Your task to perform on an android device: The Engage velvet 3 seater sofa looks interesting and has a reasonable price, so I'd like to read some reviews about it.
Image 0: 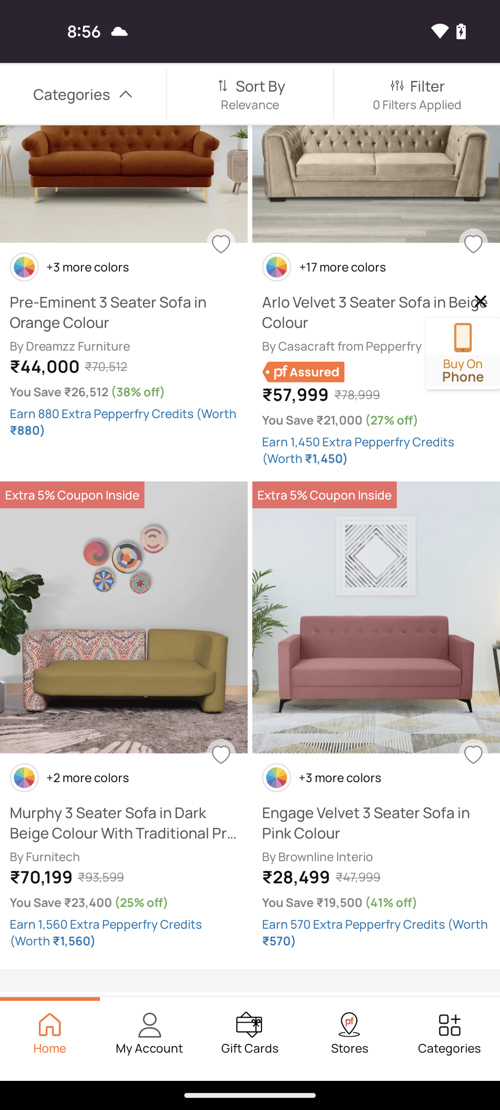
click on the Engage Velvet 3 seater sofa
Step 0: click (356, 623)
Image 1: 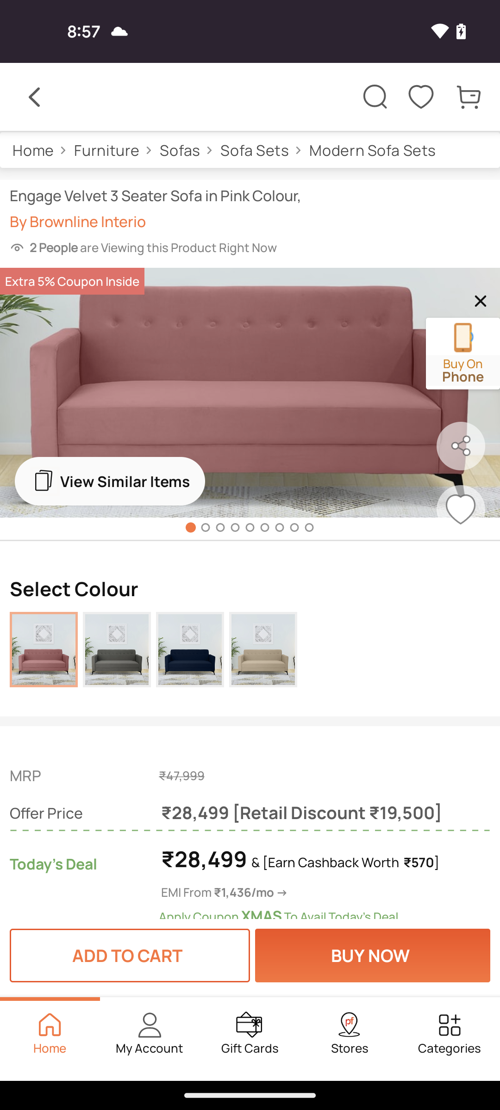
scroll down
Step 1: scroll down
Image 2: 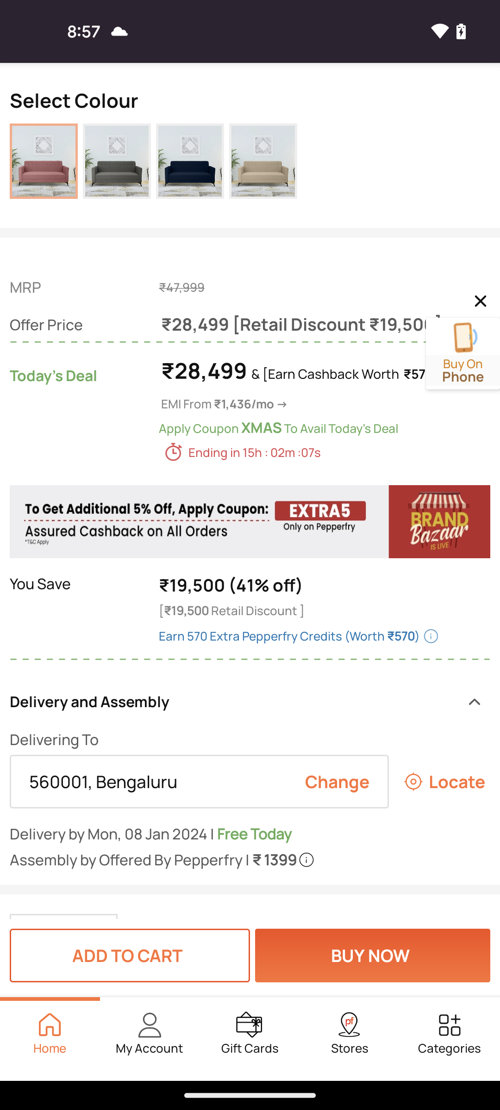
scroll down
Step 2: scroll down
Image 3: 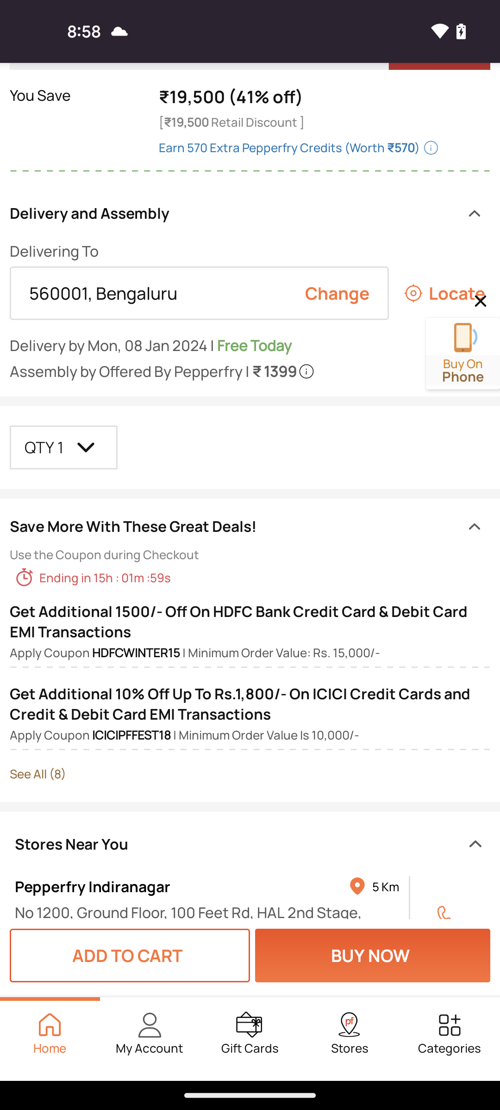
scroll down
Step 3: scroll down
Image 4: 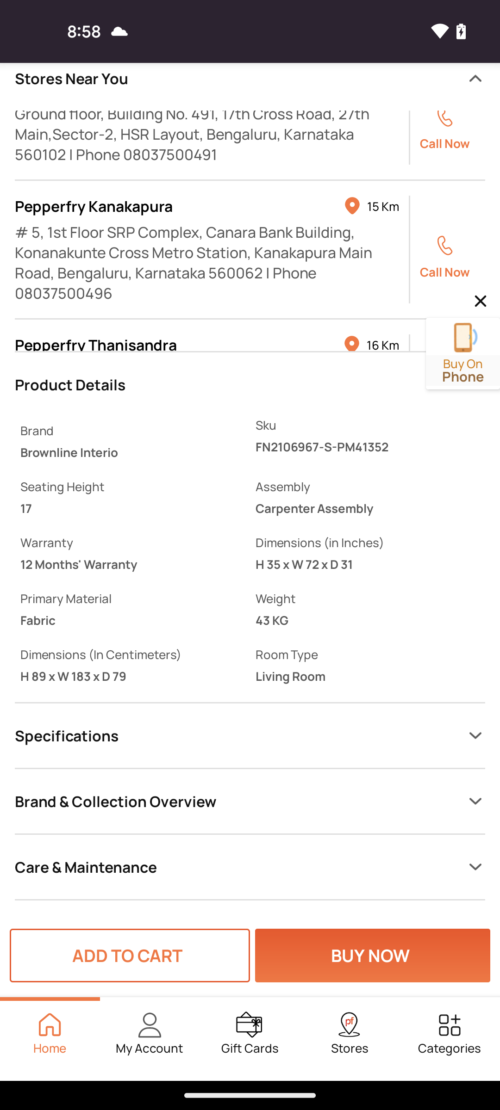
scroll down
Step 4: scroll down
Image 5: 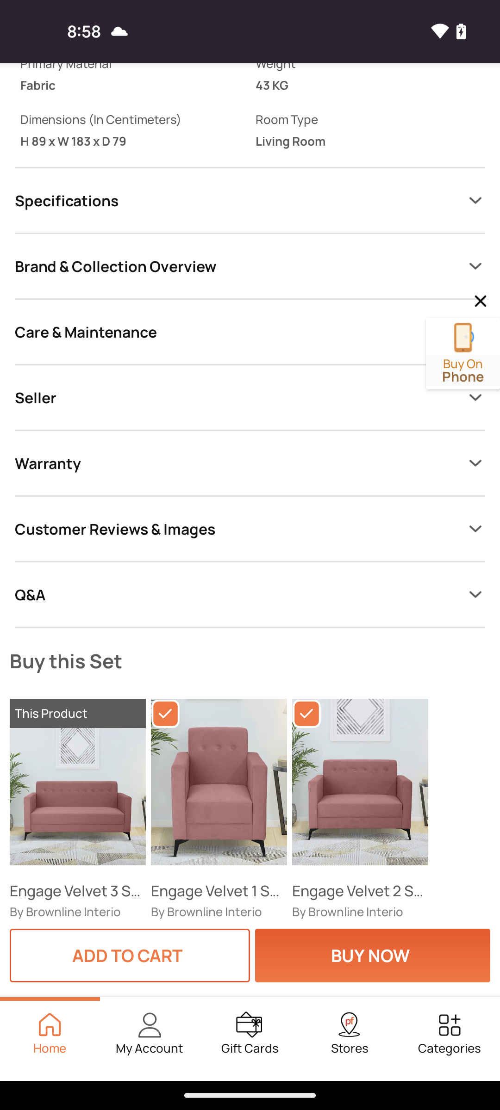
click on customer reviews & image option
Step 5: click (230, 529)